Your task to perform on an android device: I would like to use the Google Docs app to share the Maria Rossi document with my mother, bianca.rossi1967@gmail.com.
Image 0: 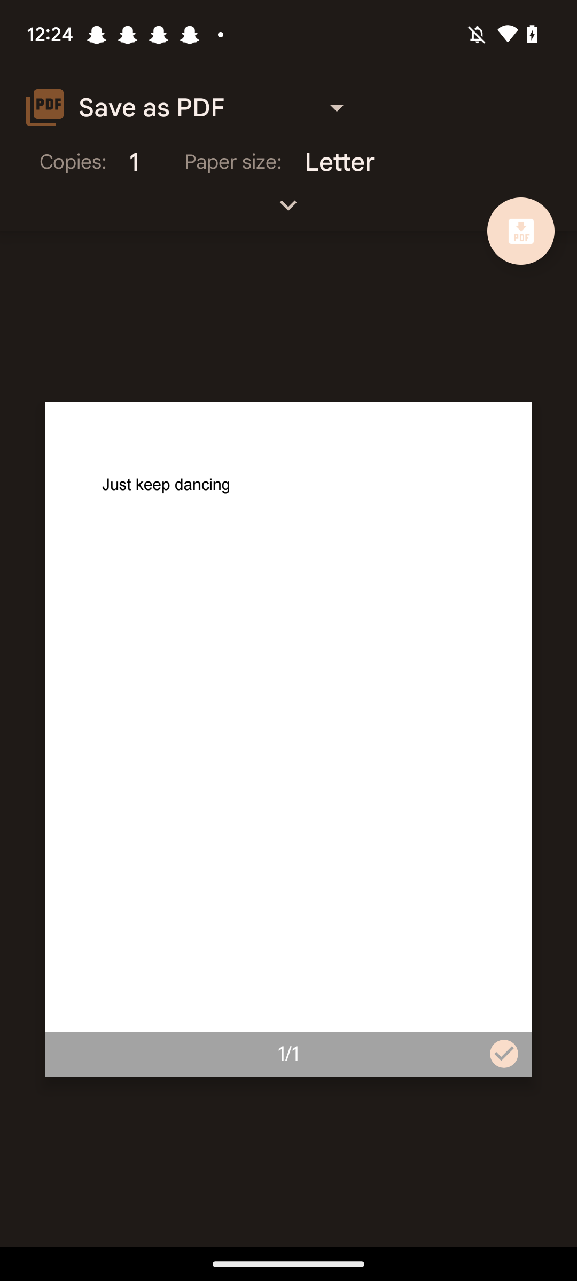
Go back to the previous page
Step 0: press back button
Image 3: 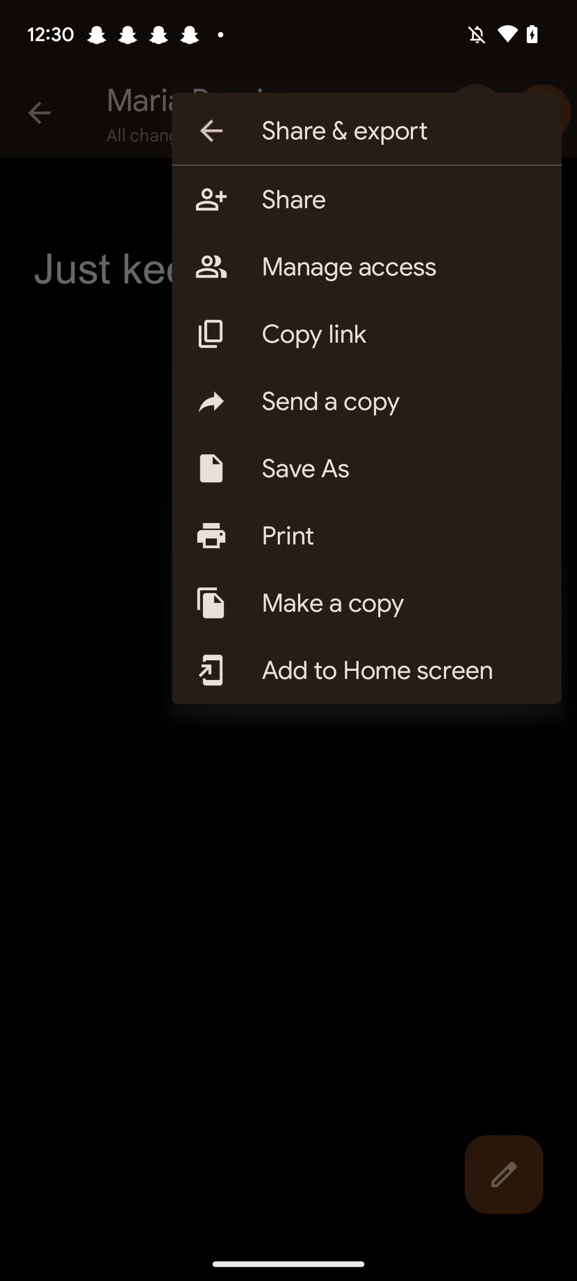
Click on the Share option
Step 3: click (400, 200)
Image 4: 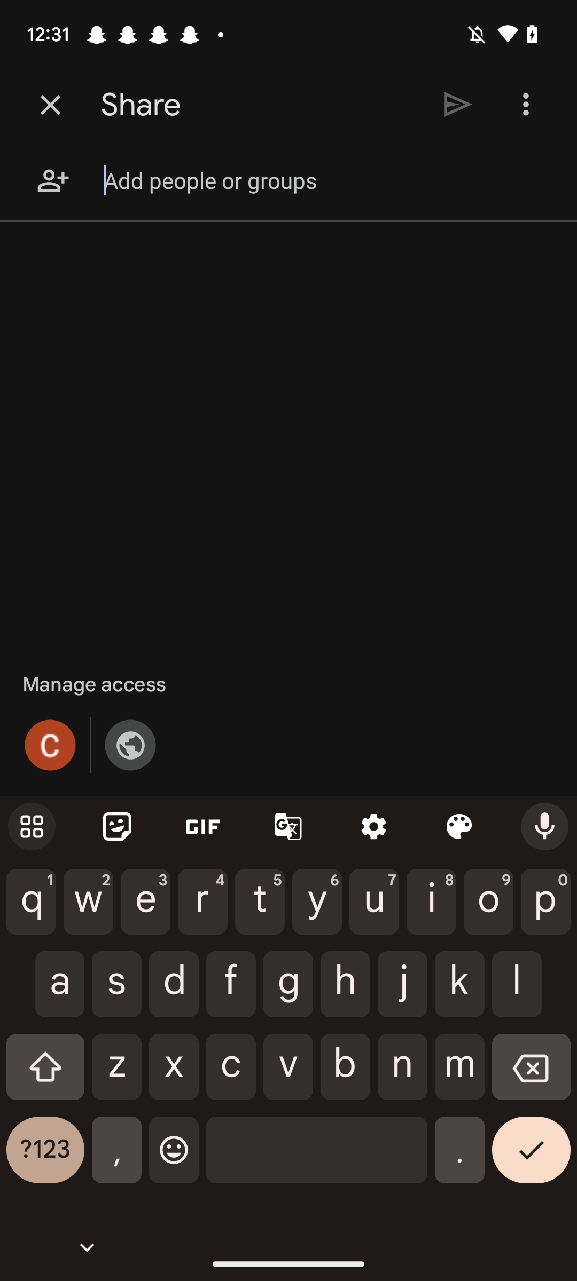
Add email id bianca.rossi1967@gmail.com 
Step 4: type "bianca.rossi1967@gmail.com"
Image 5: 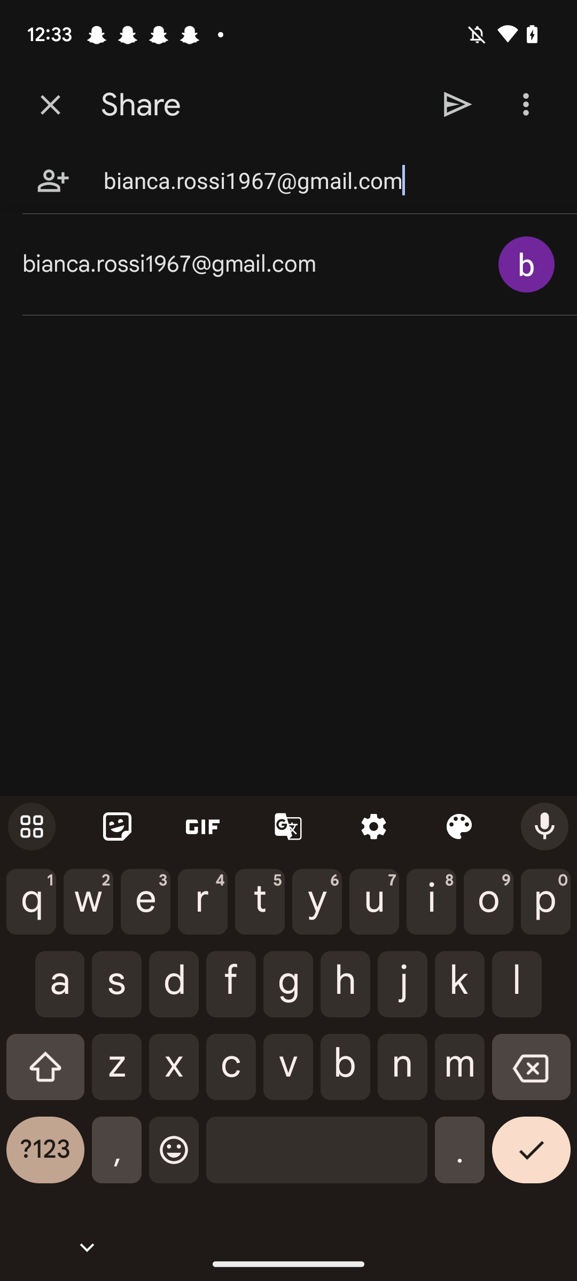
Click on bianca.rossi1967@gmail.com
Step 5: click (252, 264)
Image 7: 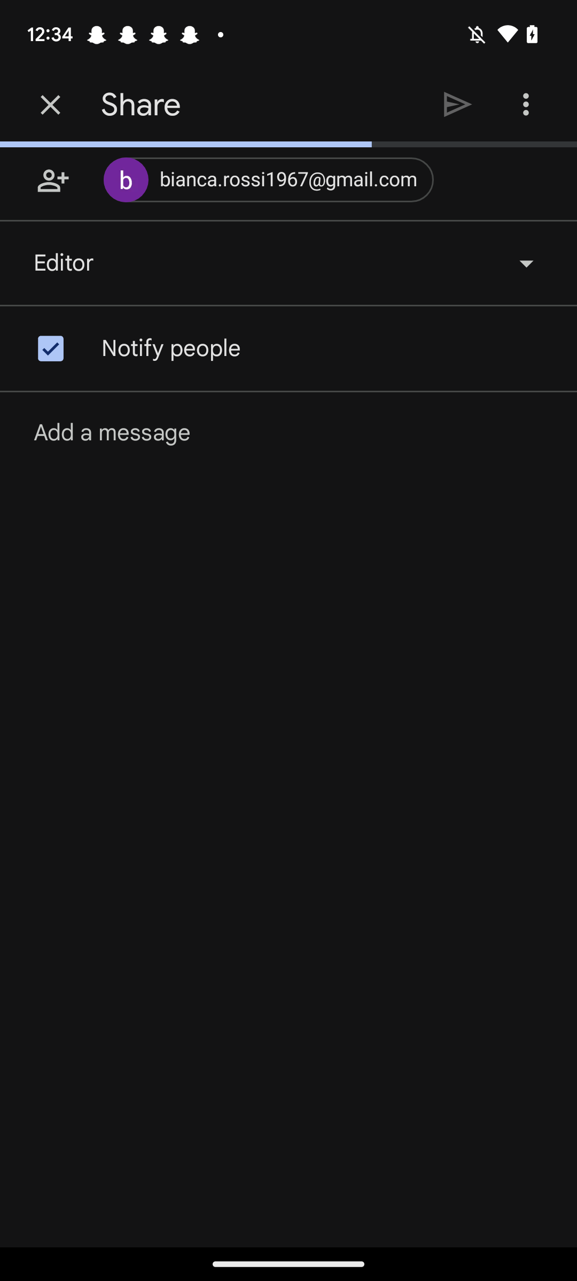
Click on the share icon
Step 7: wait